Your task to perform on an android device: I want to add text to the slide related to my new car.
Image 0: 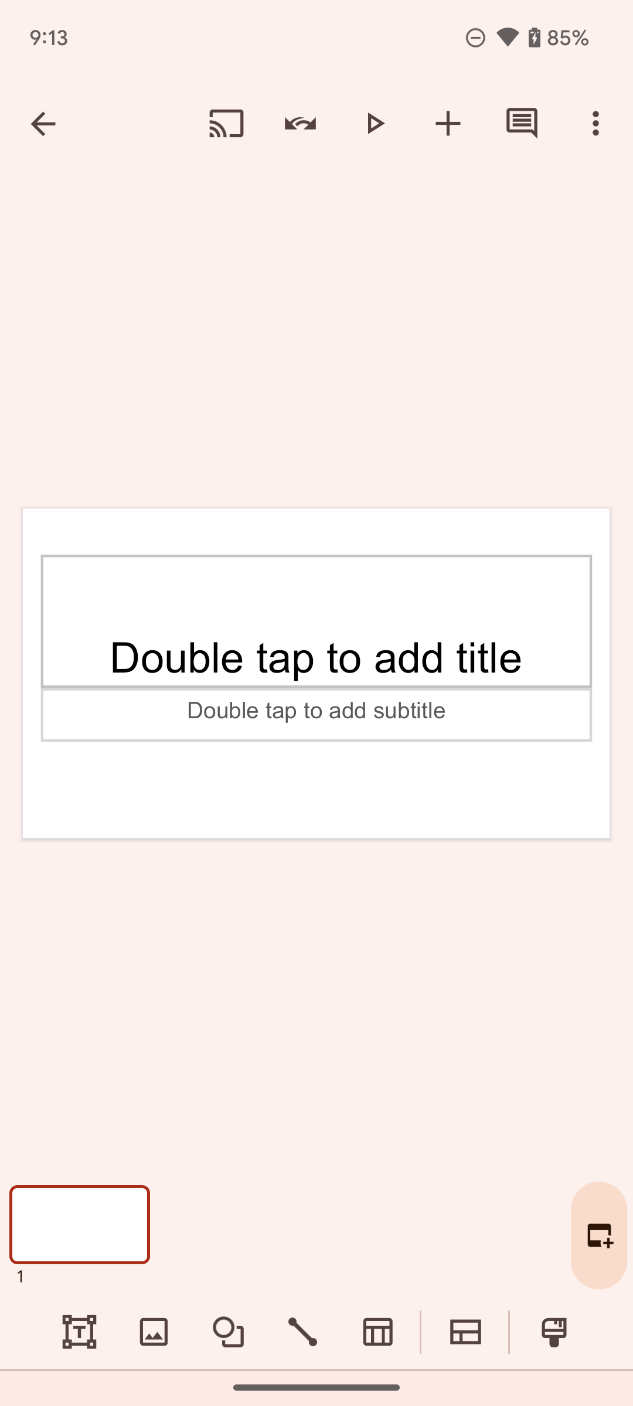
Click on the Text icon on the bottom of the screen.
Step 0: click (79, 1332)